Your task to perform on an android device: In the PlantSnap app, I want to read the community posts for ideas.
Image 0: 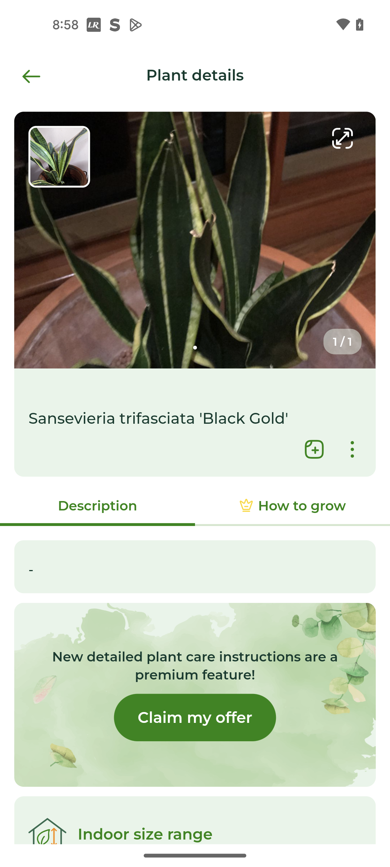
Go back to the previous screen
Step 0: press back button
Image 1: 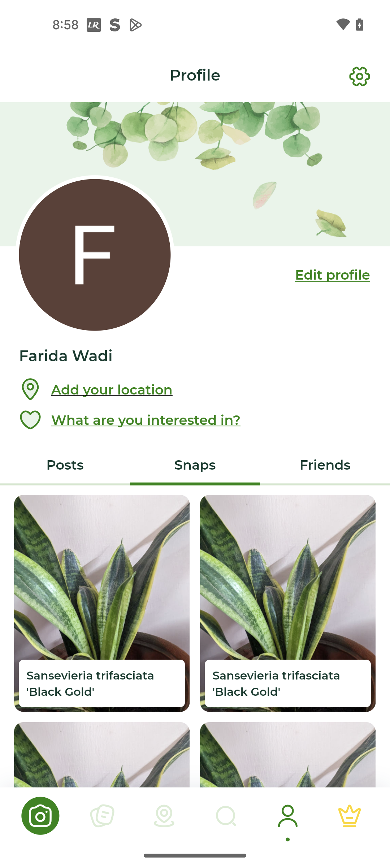
Go to the Community section
Step 1: click (100, 816)
Image 2: 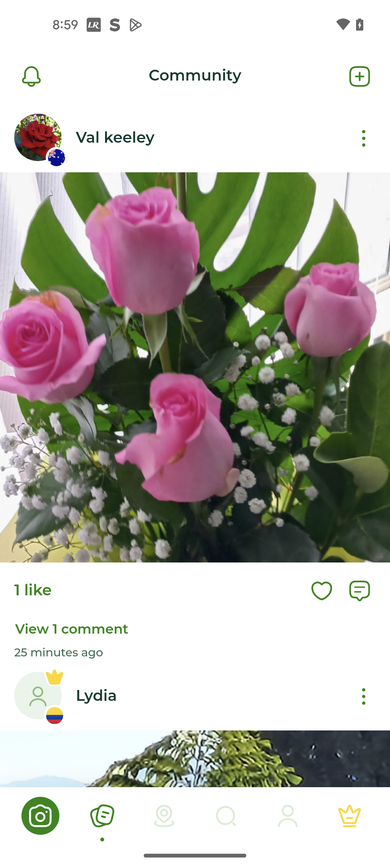
Swipe up to view the posts
Step 2: scroll down